Your task to perform on an android device: Save the recording of pop music I recorded earlier on the Dolby On app.
Image 0: 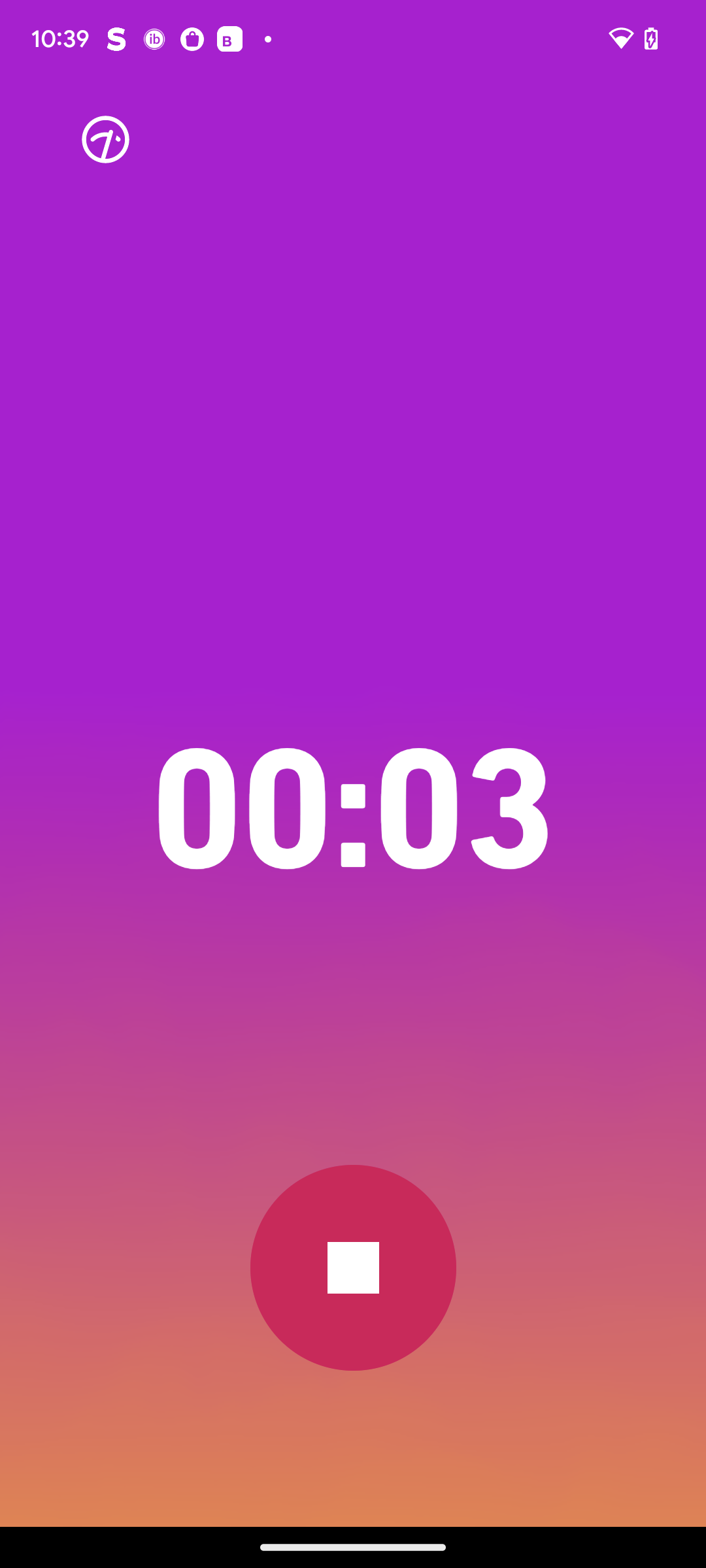
Click on the stop button in the middle of the screen.
Step 0: click (353, 1267)
Image 1: 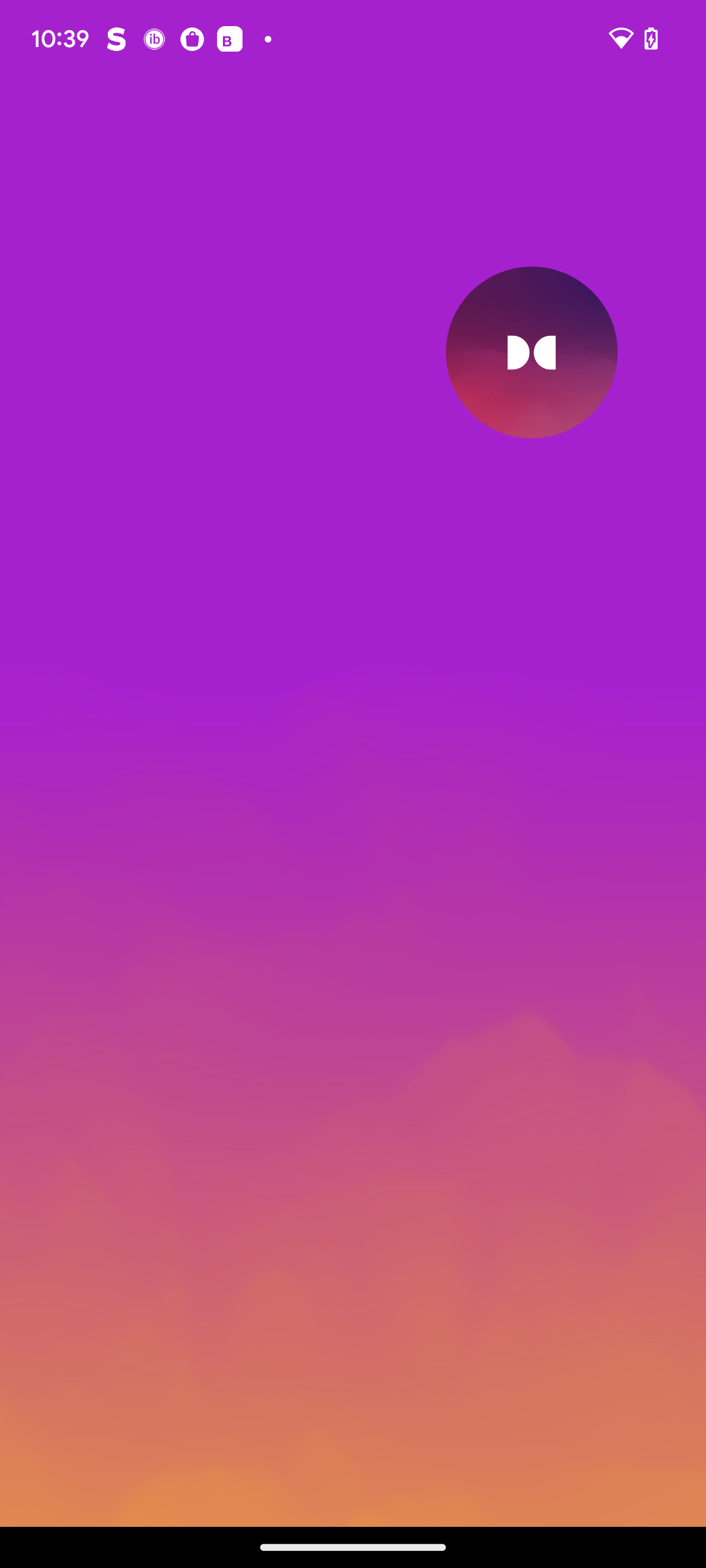
Click on the stop button in the middle of the screen.
Step 1: wait